Your task to perform on an android device: I found the recipe, which is good in taste. I like that recipe, and I want to rate it.
Image 0: 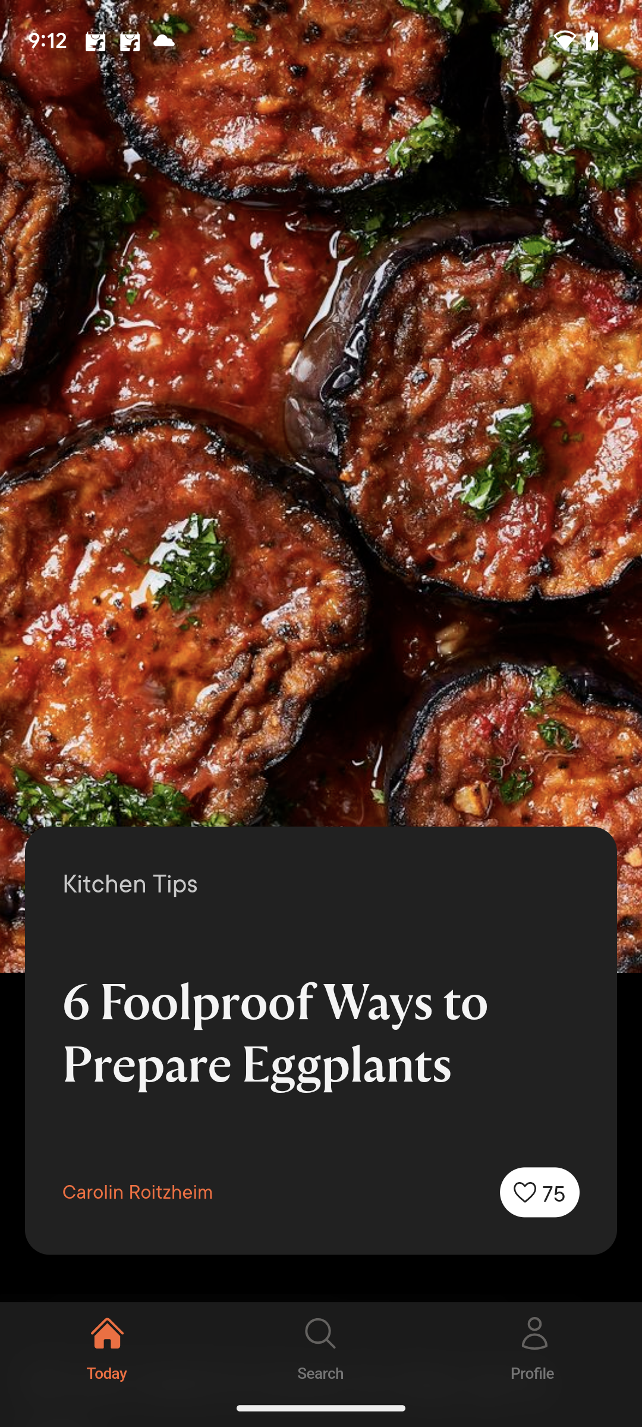
Tap on the search icon at the top of the screen.
Step 0: click (321, 1346)
Image 1: 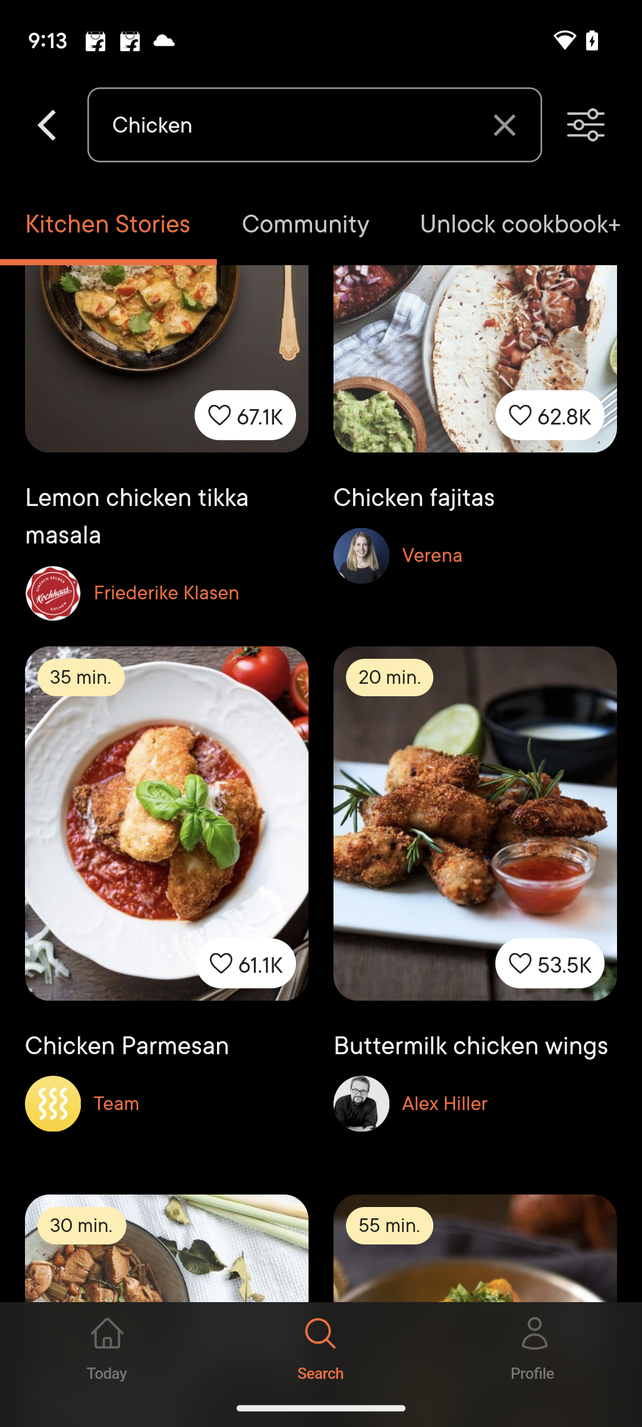
Tap on the lemon chicken tikka.
Step 1: click (166, 443)
Image 3: 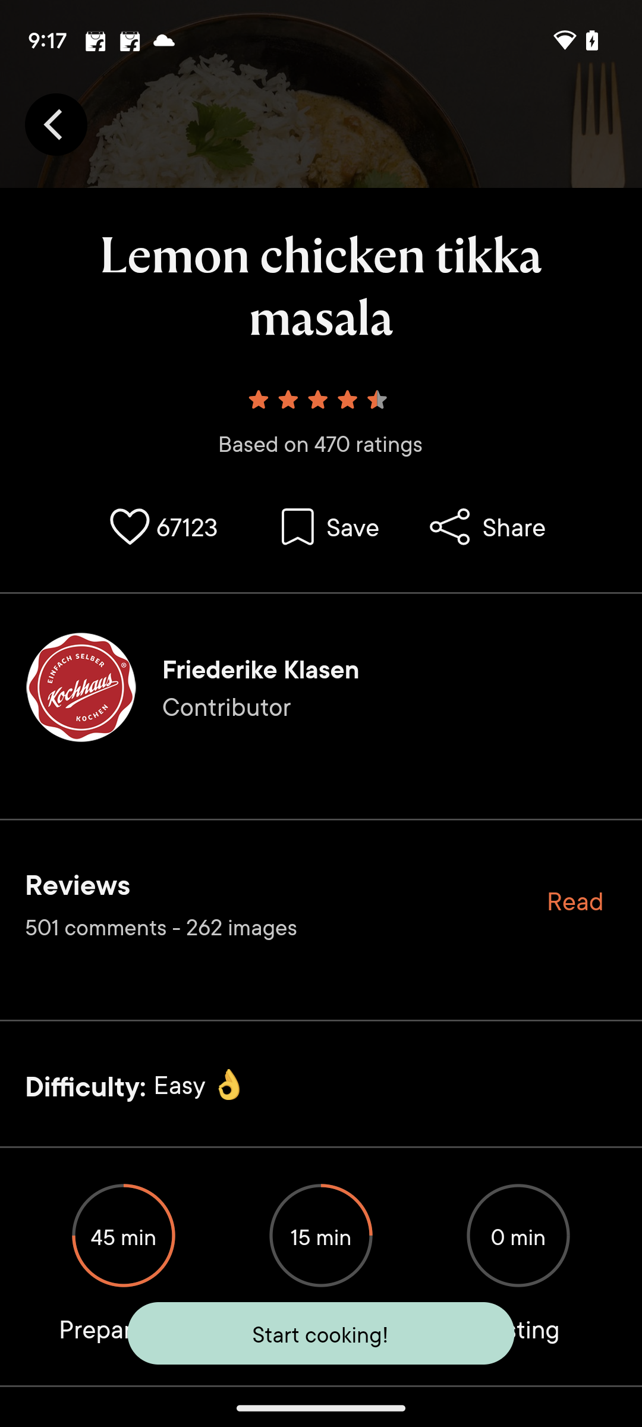
Tap on the rating present on the screen.
Step 3: wait